Your task to perform on an android device: Delete the second photo from the gallery.
Image 0: 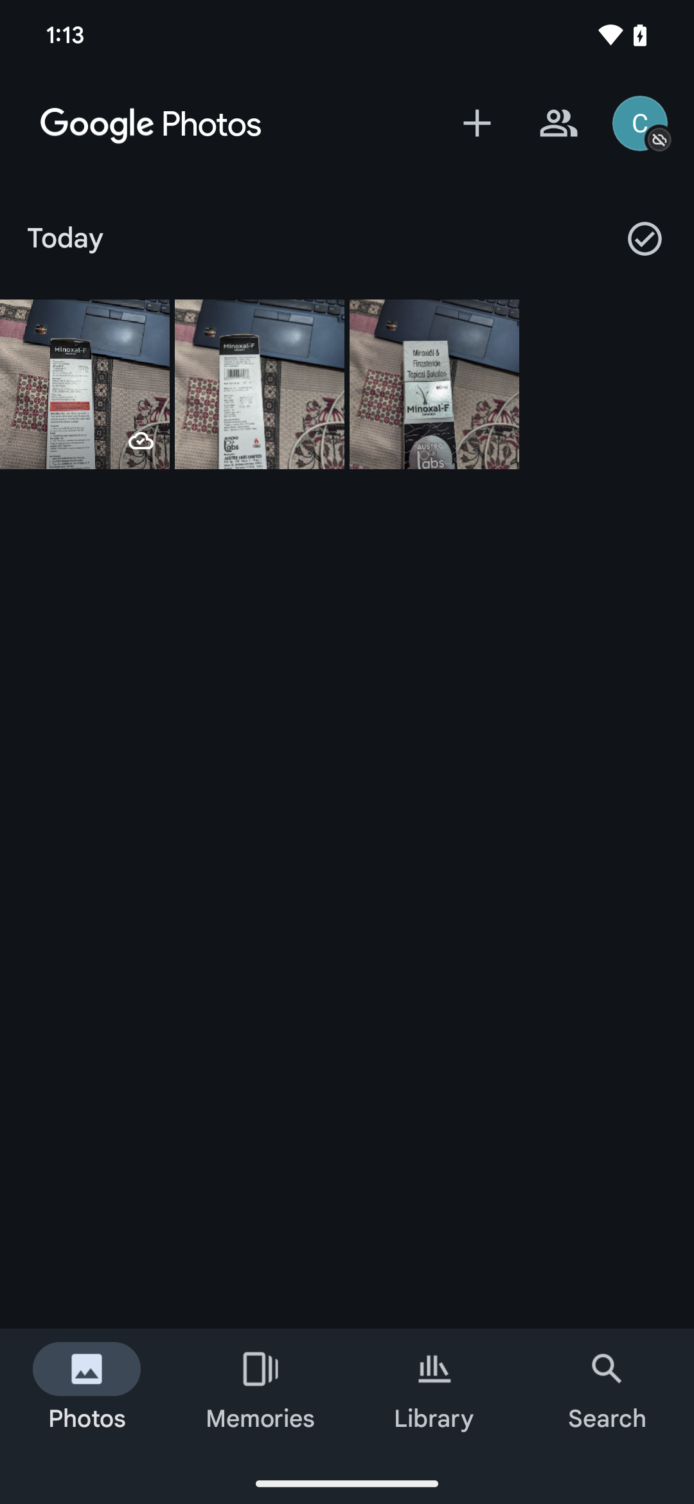
Click on the second image of the gallery.
Step 0: click (259, 384)
Image 1: 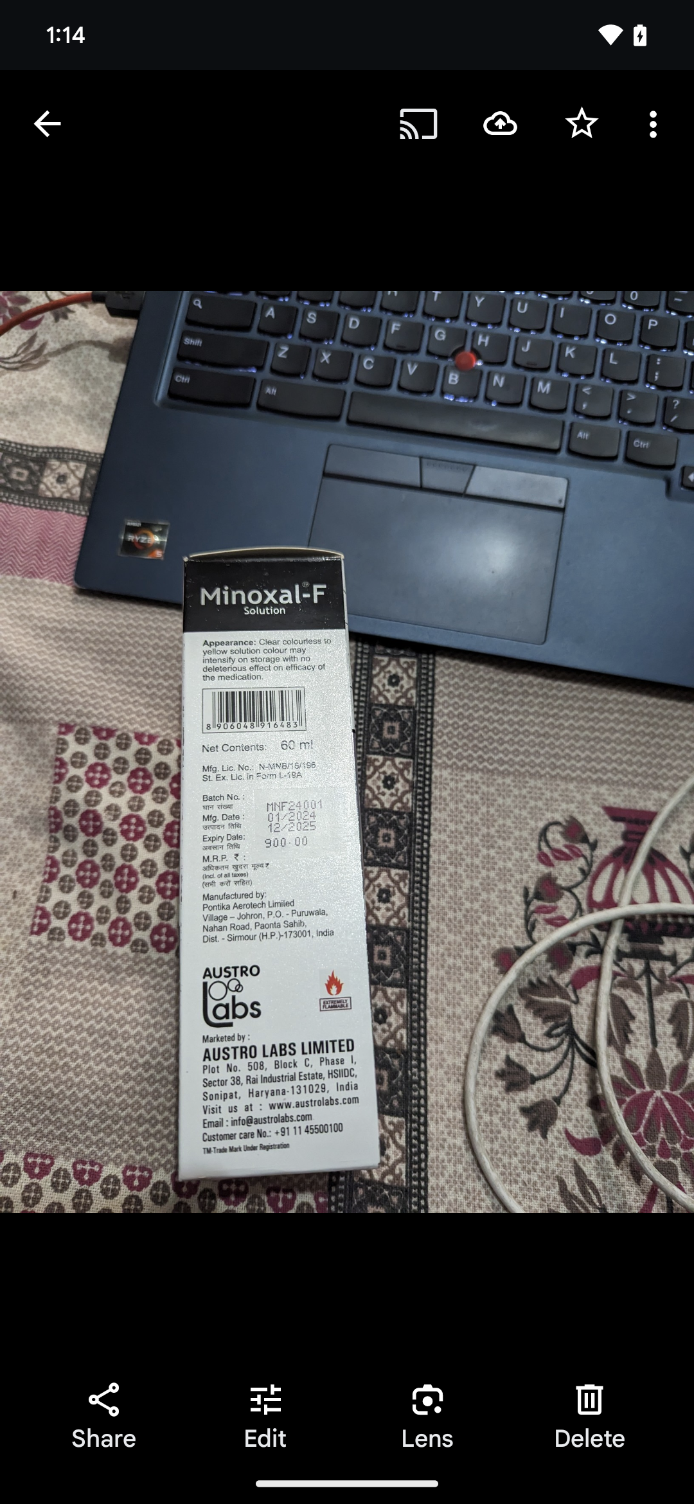
Click on the delete button.
Step 1: click (589, 1416)
Image 2: 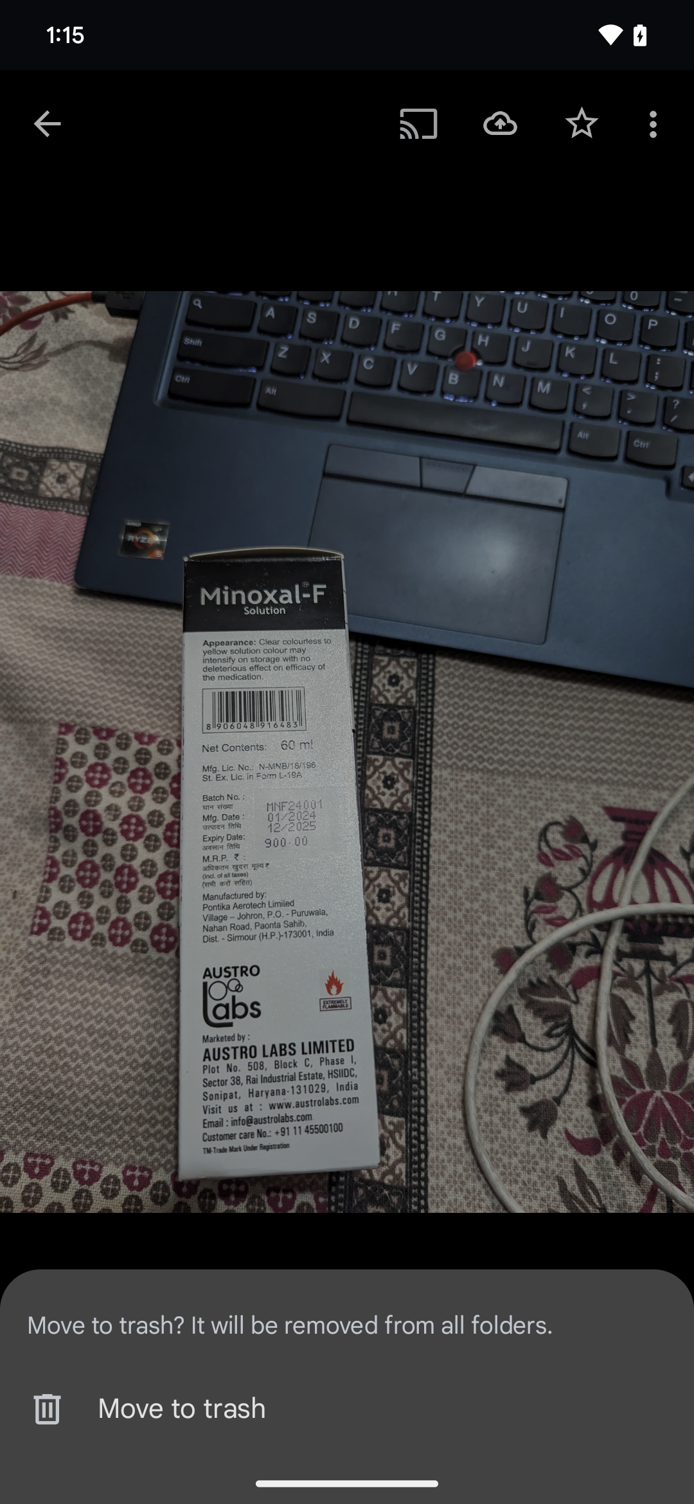
Click on the move to trash icon.
Step 2: click (347, 1409)